Your task to perform on an android device: Show me the Compare exchange rates between Euro and ANG Netherlands currency
Image 0: 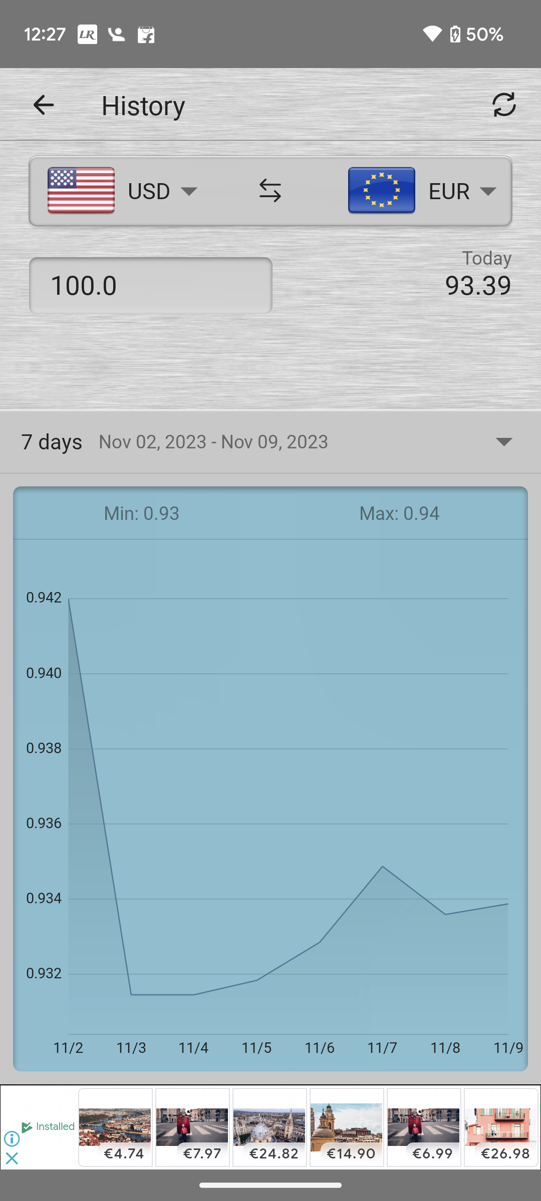
Go back to the screen
Step 0: press back button
Image 1: 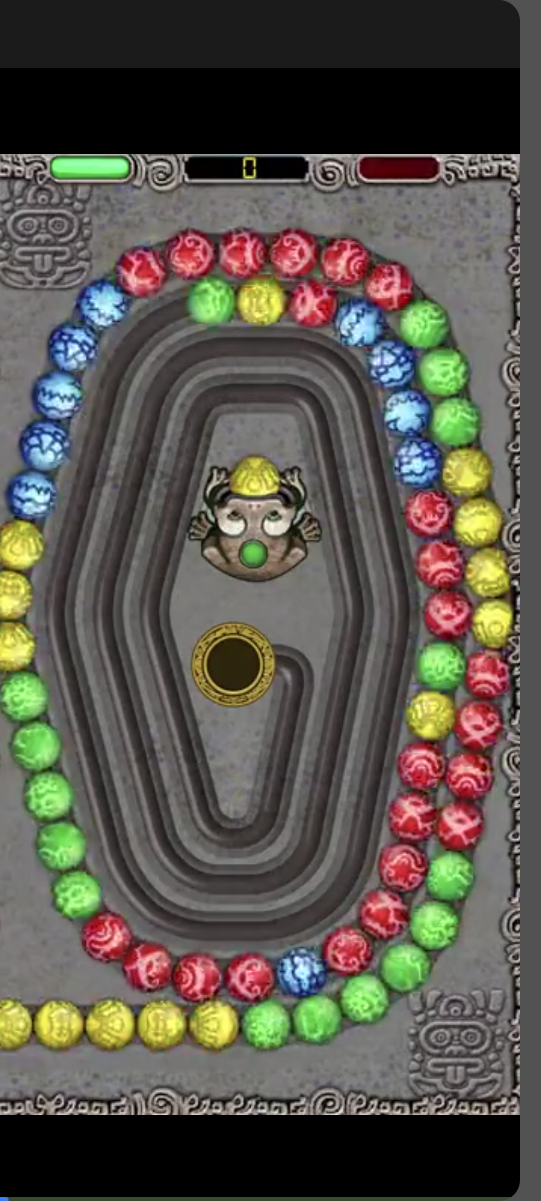
Go back to the screen
Step 1: wait
Image 2: 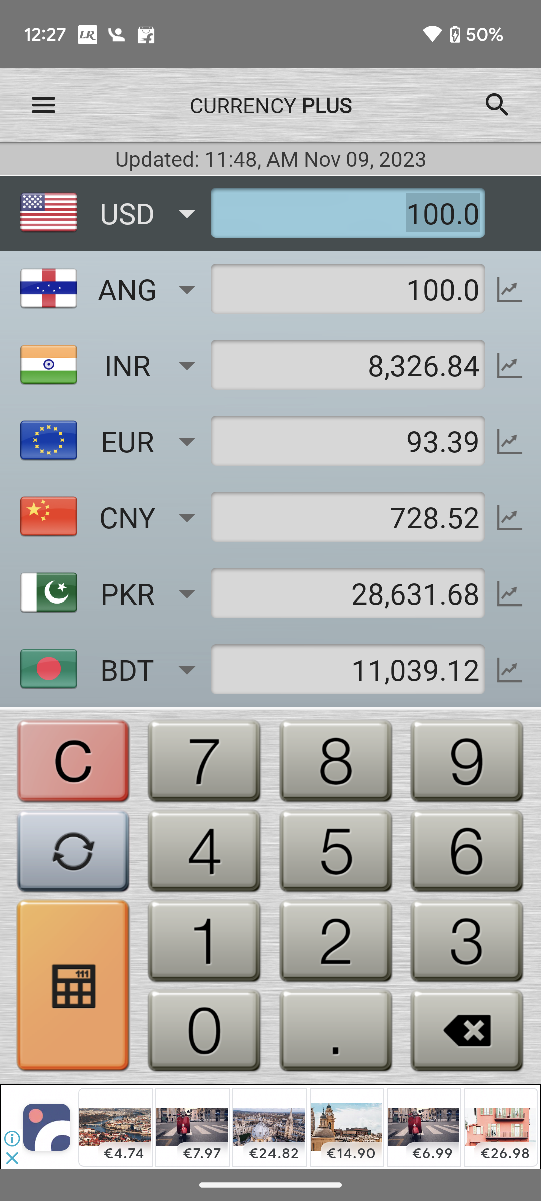
Click on the USD icon 
Step 2: click (73, 217)
Image 3: 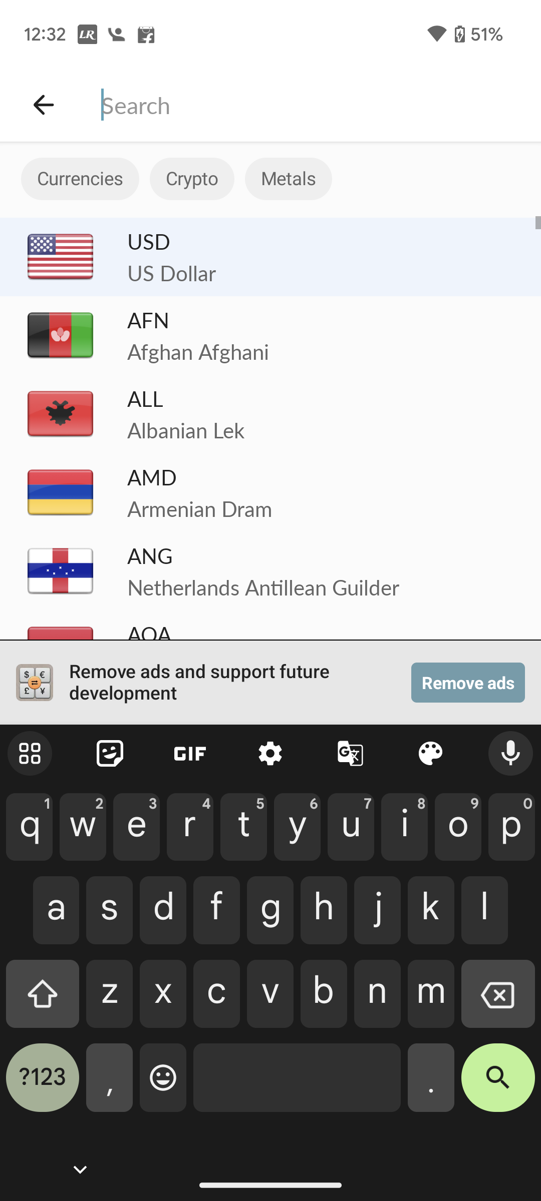
Type EUR in search bar
Step 3: type "EUR "
Image 4: 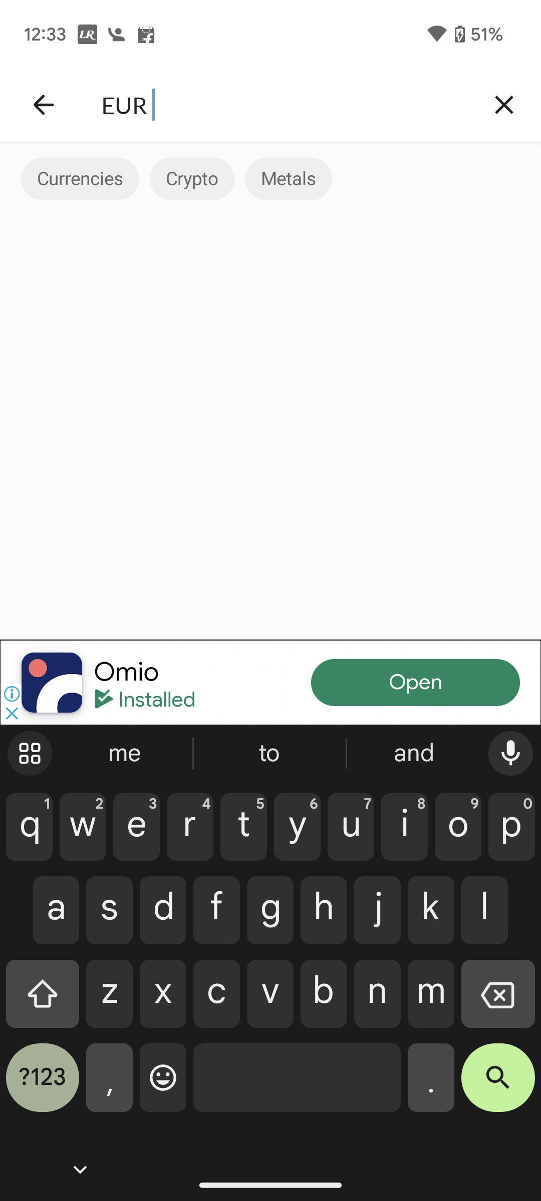
Type EUR in search bar
Step 4: wait
Image 5: 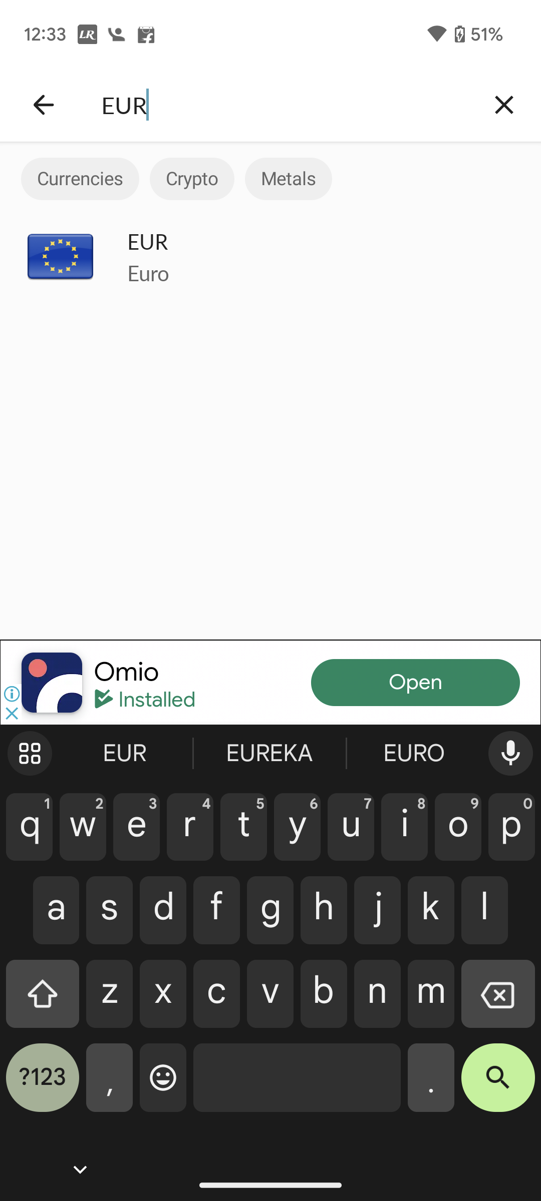
Click on the search  key 
Step 5: click (498, 1085)